Your task to perform on an android device: In the H&M app, My next hiking trip will need the usage of track pants, therefore I'd want to get a new pair.
Image 0: 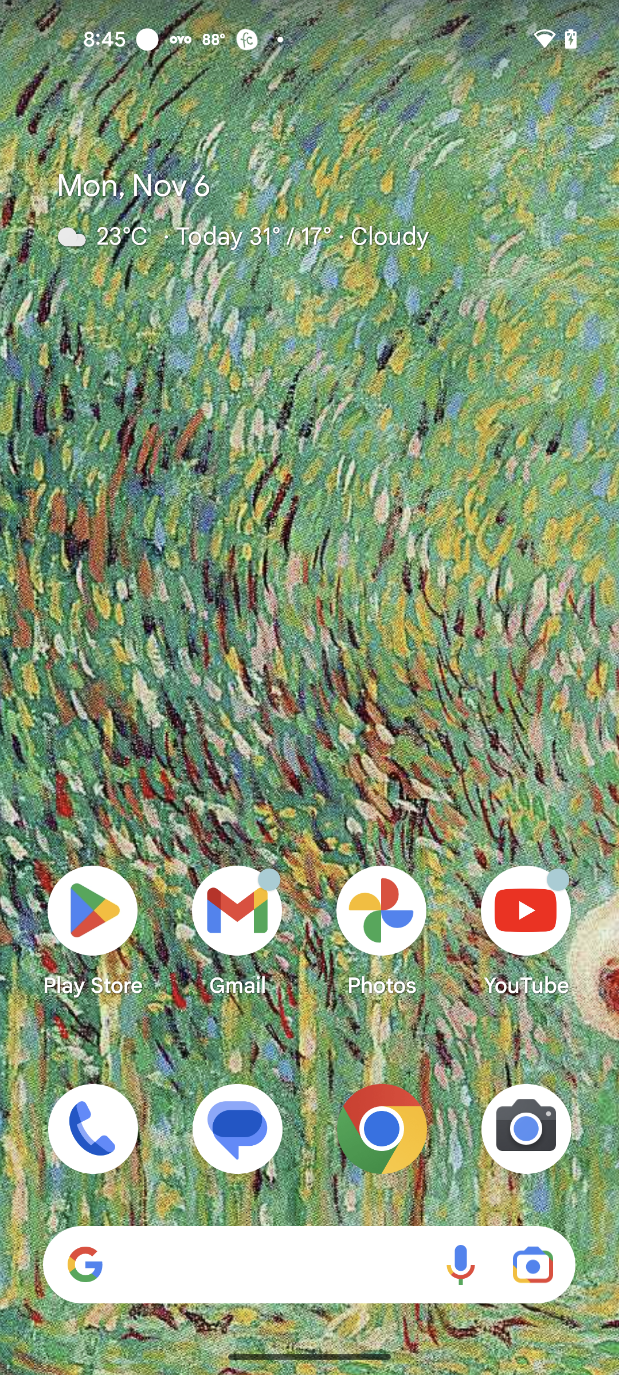
Open H&M app
Step 0: open app "H&M"
Image 2: 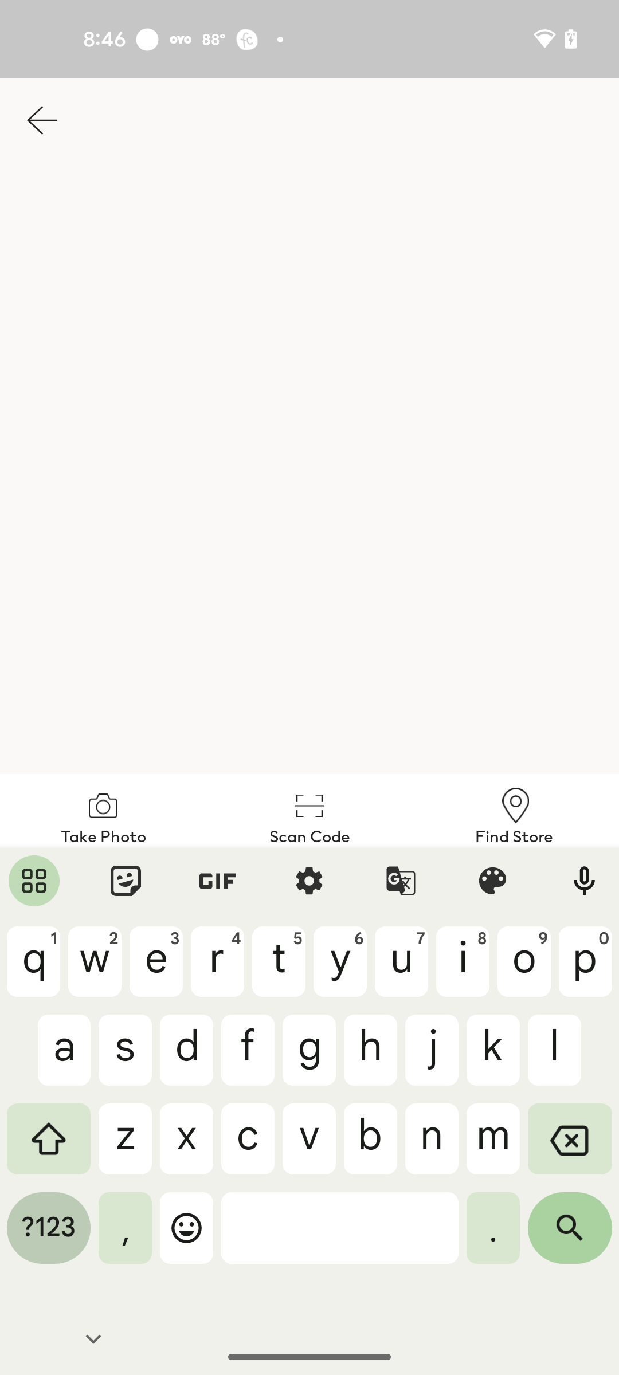
Search for track pants
Step 2: type "Track pants"
Image 4: 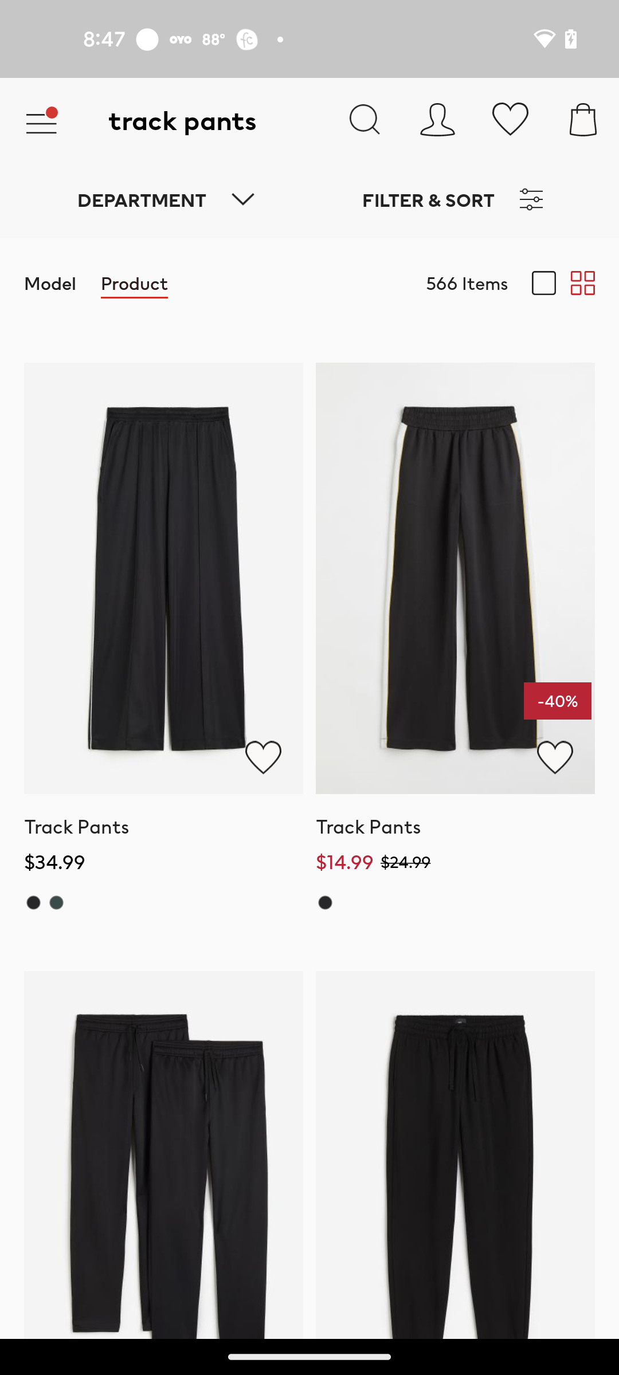
Click on the Department option
Step 4: click (142, 199)
Image 5: 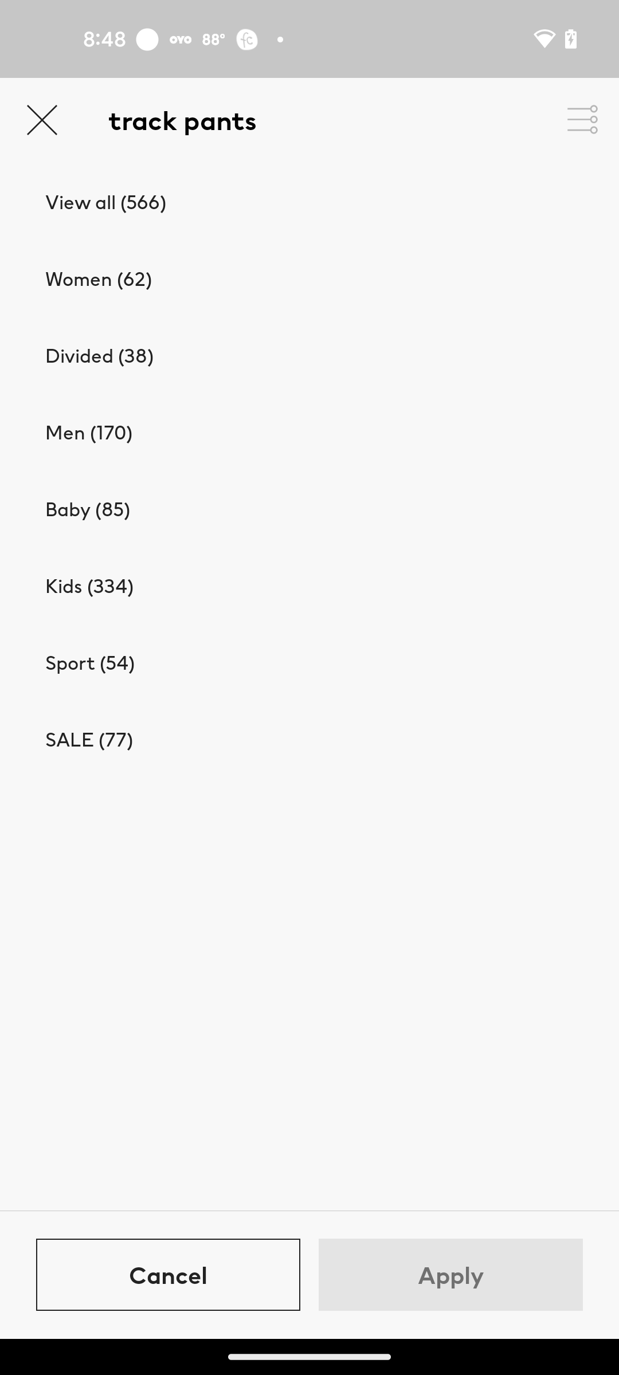
Select the Men option
Step 5: click (332, 432)